Your task to perform on an android device: I forgot to mention my morning routine in this document, so edit this document and mention "wake up at 6:00 am and go for a jog" in the document My Daily Routine in the OfficeSuite app.
Image 0: 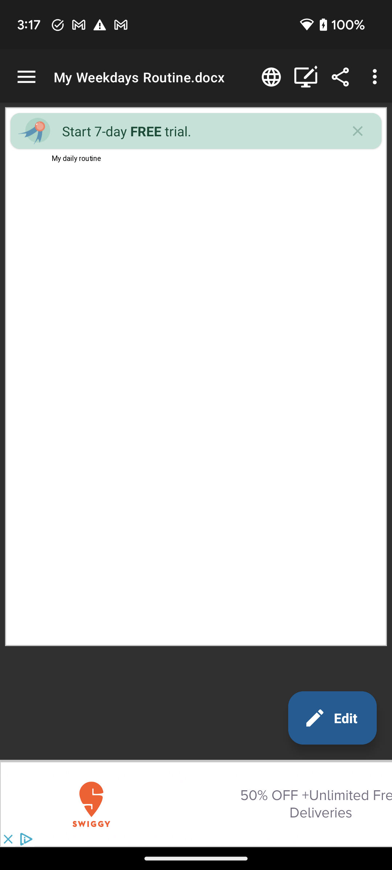
Click on the Edit option at the bottom right corner of the screen to edit this document
Step 0: click (332, 718)
Image 1: 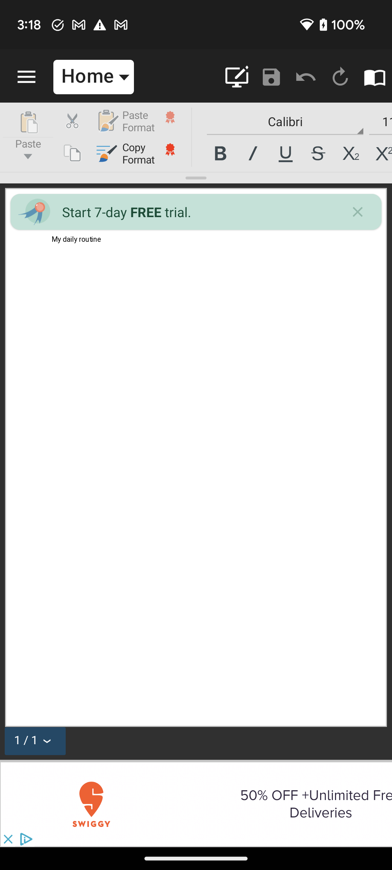
Click on the end of the last word
Step 1: click (109, 241)
Image 2: 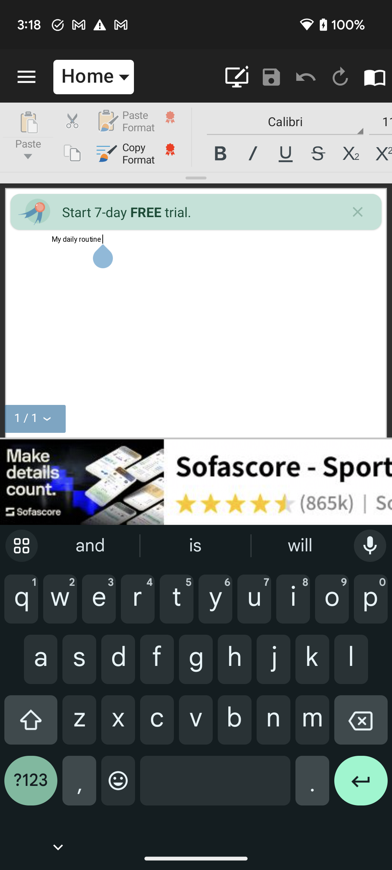
Click on the enter button icon of the key board to start a new line
Step 2: click (361, 786)
Image 3: 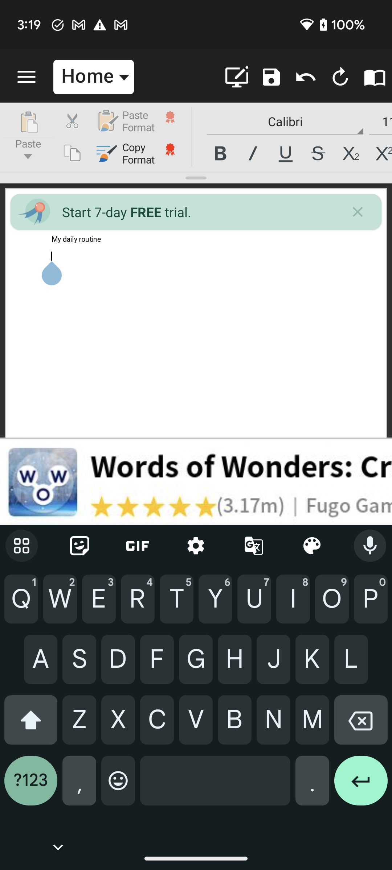
Type wake up at 6:00 am and go for a jog in this document
Step 3: wait
Image 4: 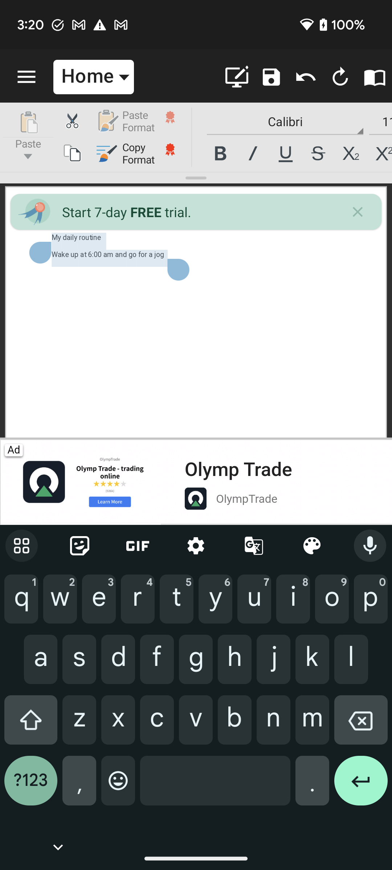
Click on the save icon at the top of the screen to save the changes.
Step 4: click (268, 77)